Your task to perform on an android device: I'd like to see customer feedback on this product.
Image 0: 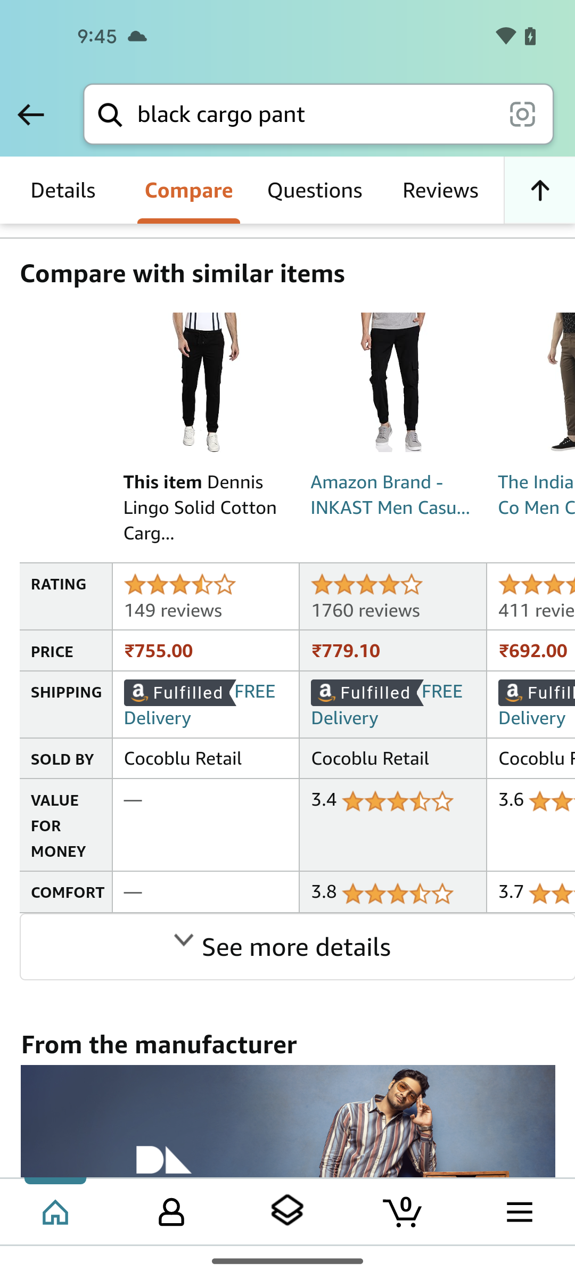
click on Reviews section
Step 0: click (440, 190)